Your task to perform on an android device: Open Mappls MapmyIndia app & find the attraction place Kingdom of dreams
Image 0: 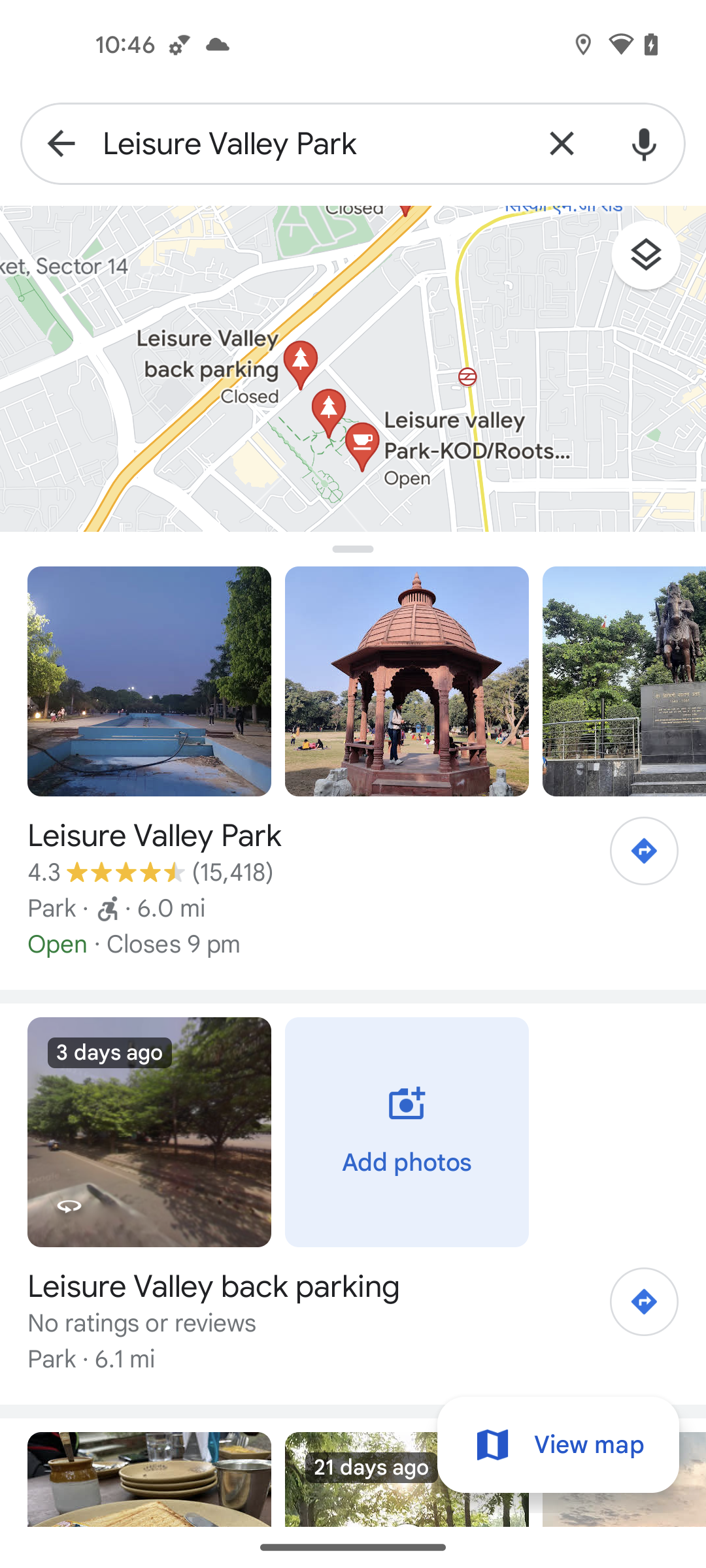
open the Mappls MapmyIndia app
Step 0: open app "Mappls MapmyIndia"
Image 1: 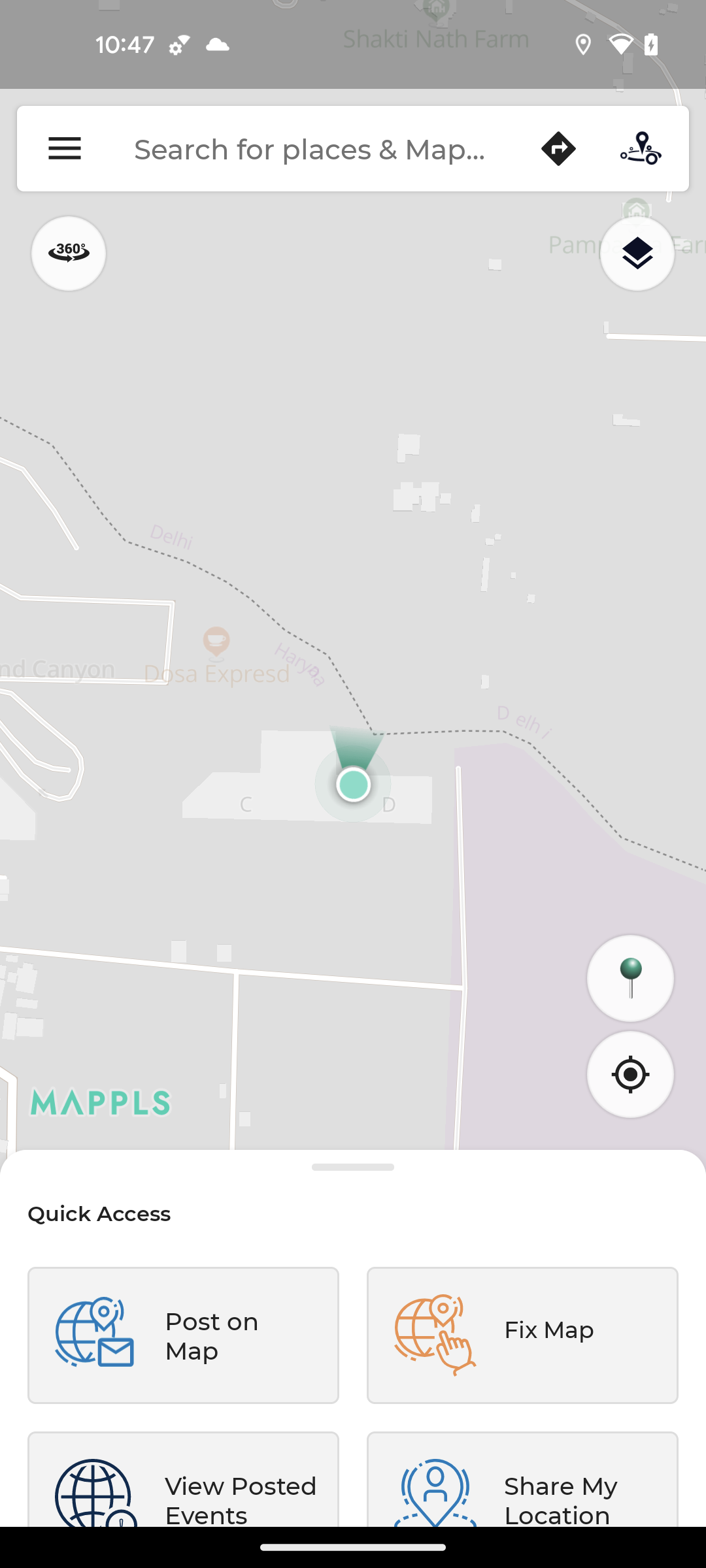
click on the search bar at the top of the screen
Step 1: click (318, 148)
Image 2: 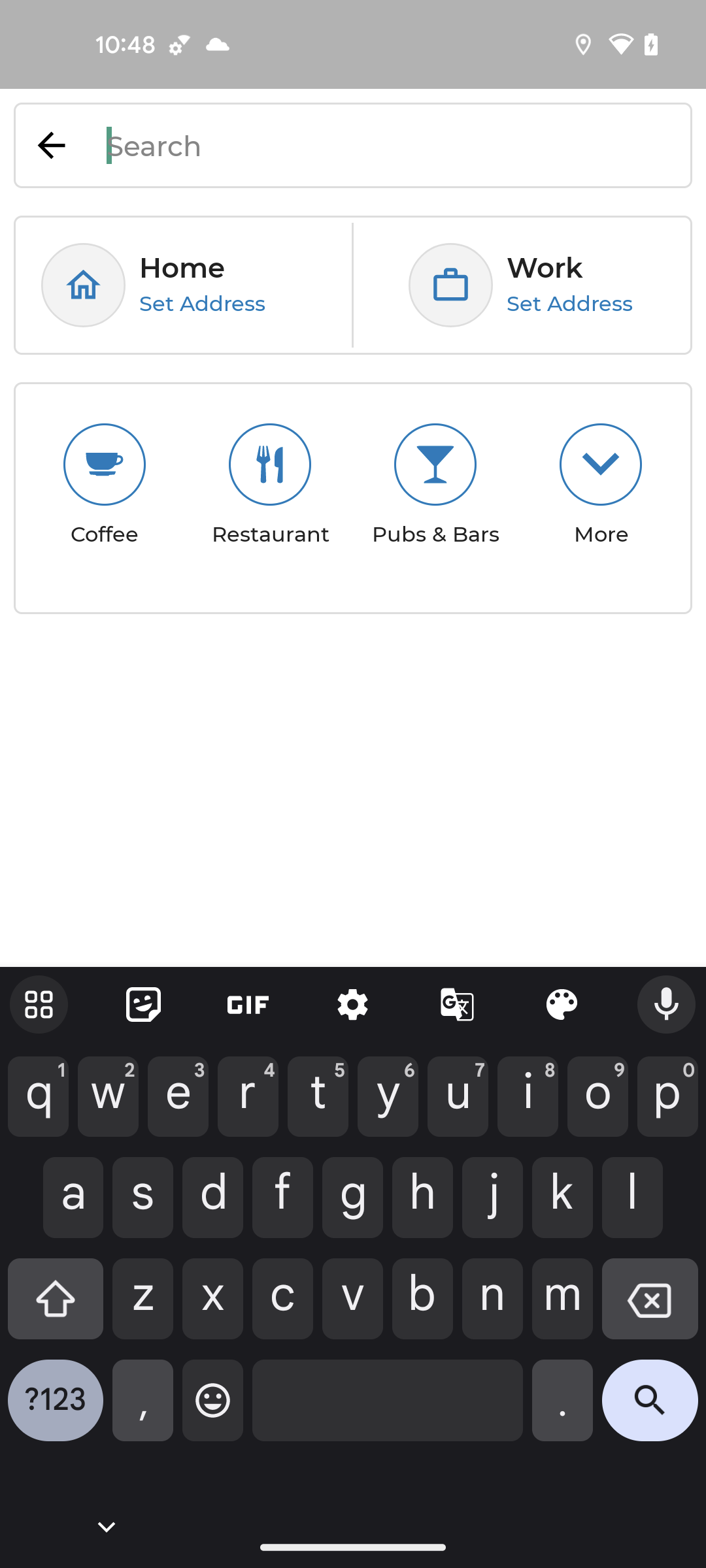
enter the place name Kingdom of dreams
Step 2: type "Kingdom of dreams"
Image 3: 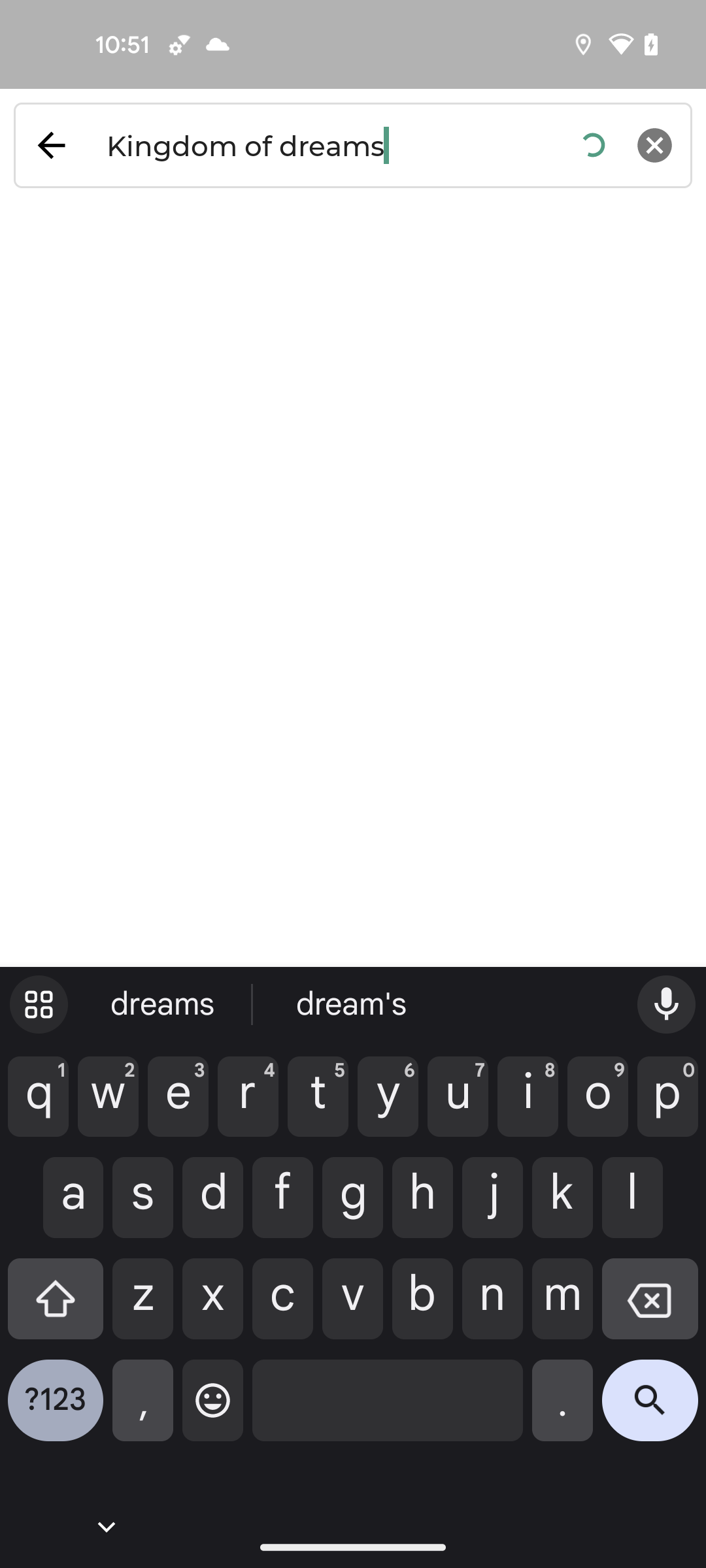
enter the place name Kingdom of dreams
Step 3: wait
Image 4: 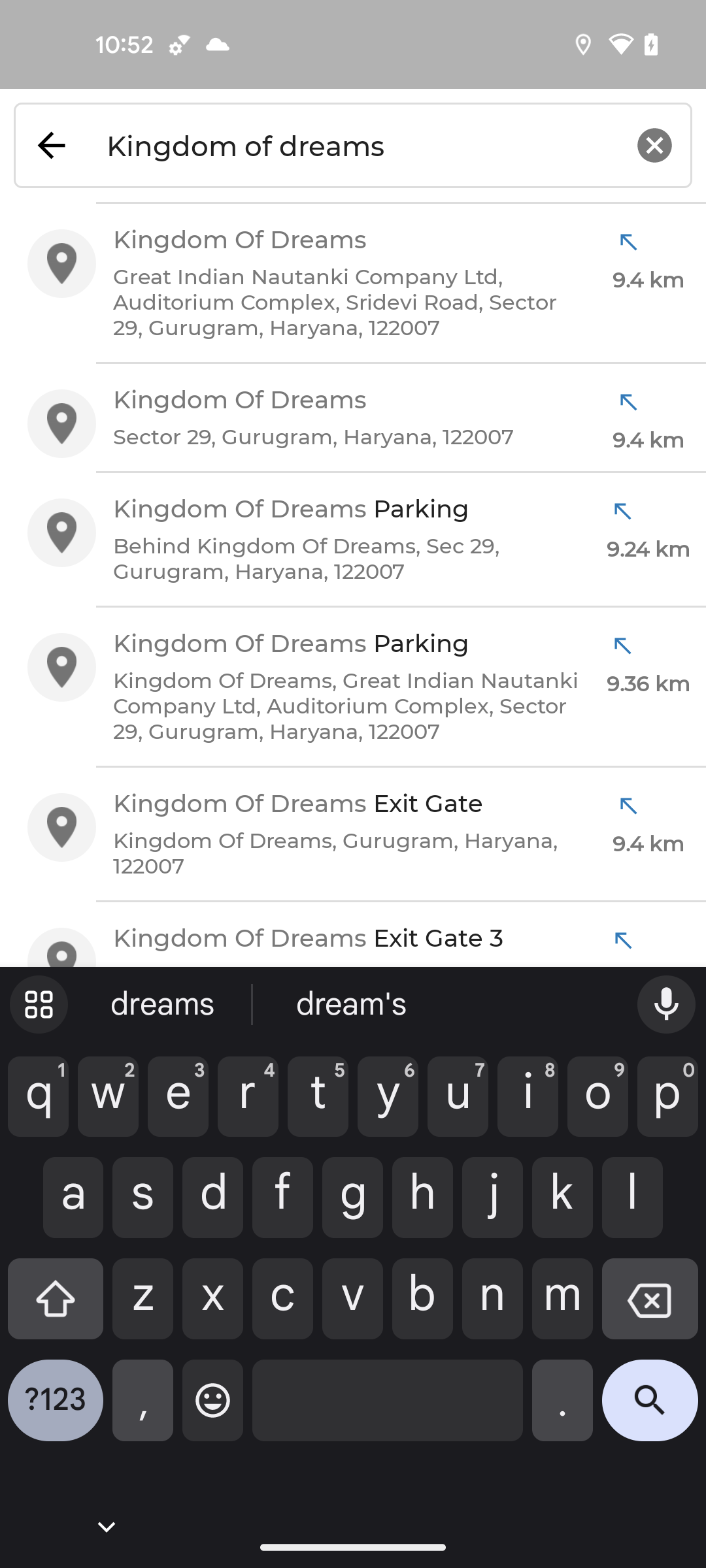
click on the search icon at the bottom right corner of the screen
Step 4: click (648, 1381)